Your task to perform on an android device: Since I need to decorate my bedroom , I wish to search for a tealight holder in the IKEA app.
Image 0: 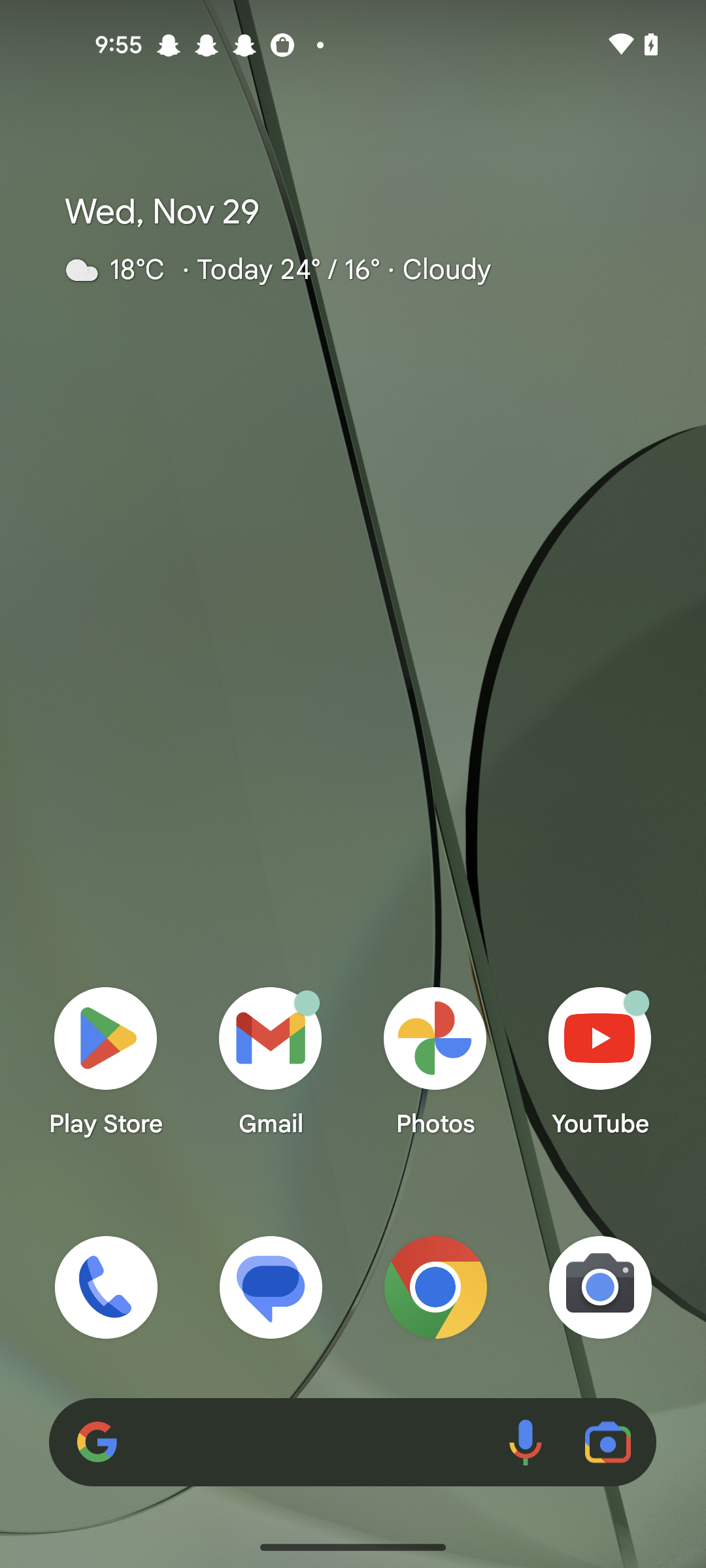
open the ikea app
Step 0: open app "IKEA"
Image 1: 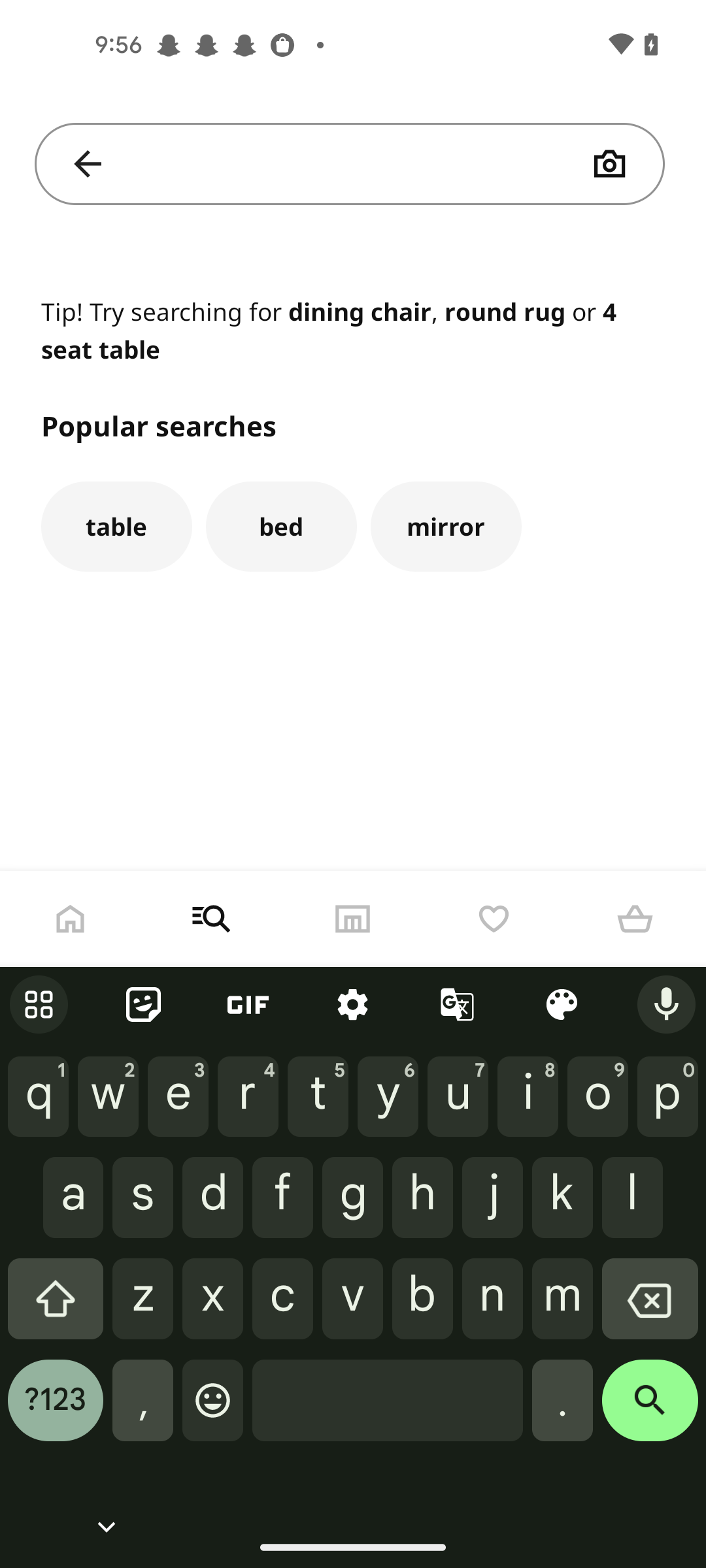
Click on the search bar
Step 1: click (352, 163)
Image 2: 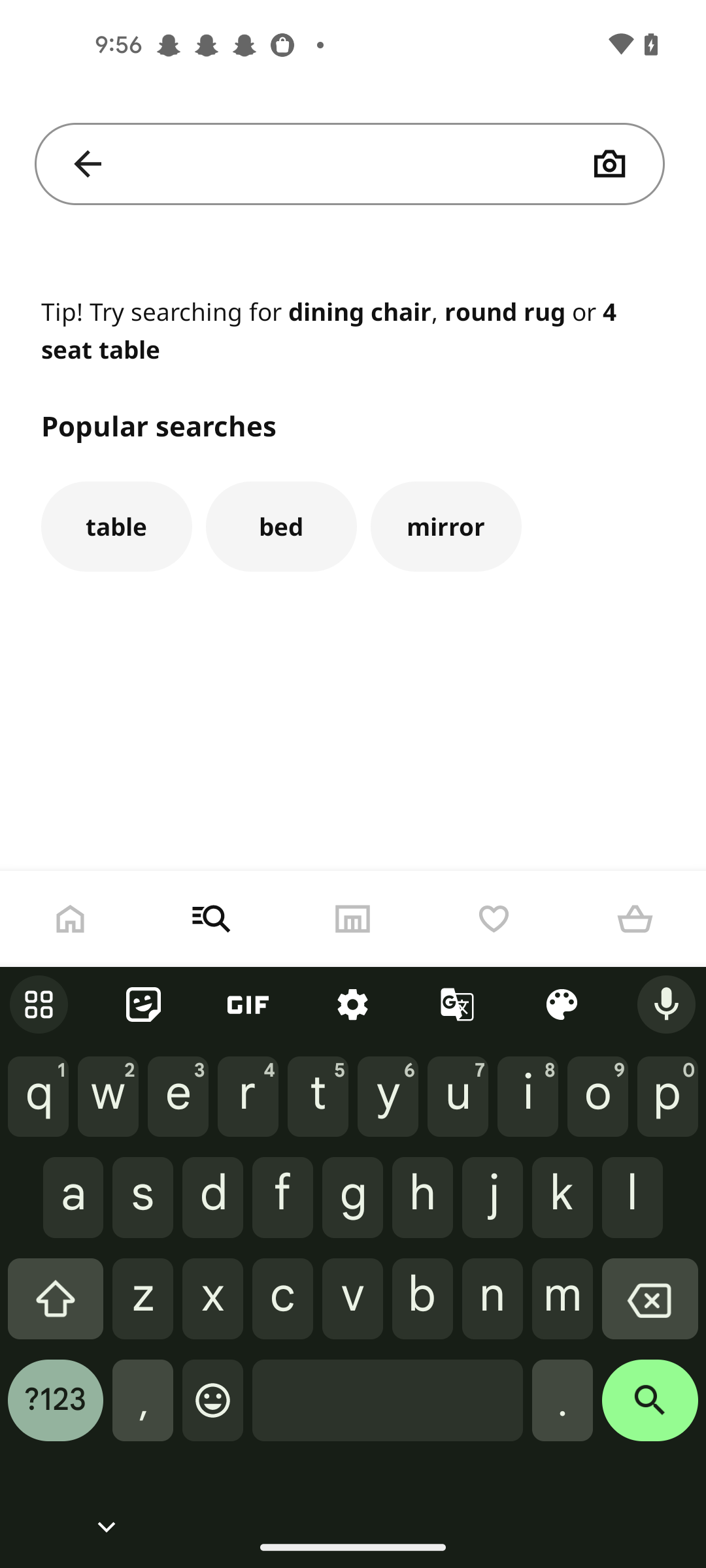
Enter a product as tealight holder
Step 2: type "tealight holder"
Image 3: 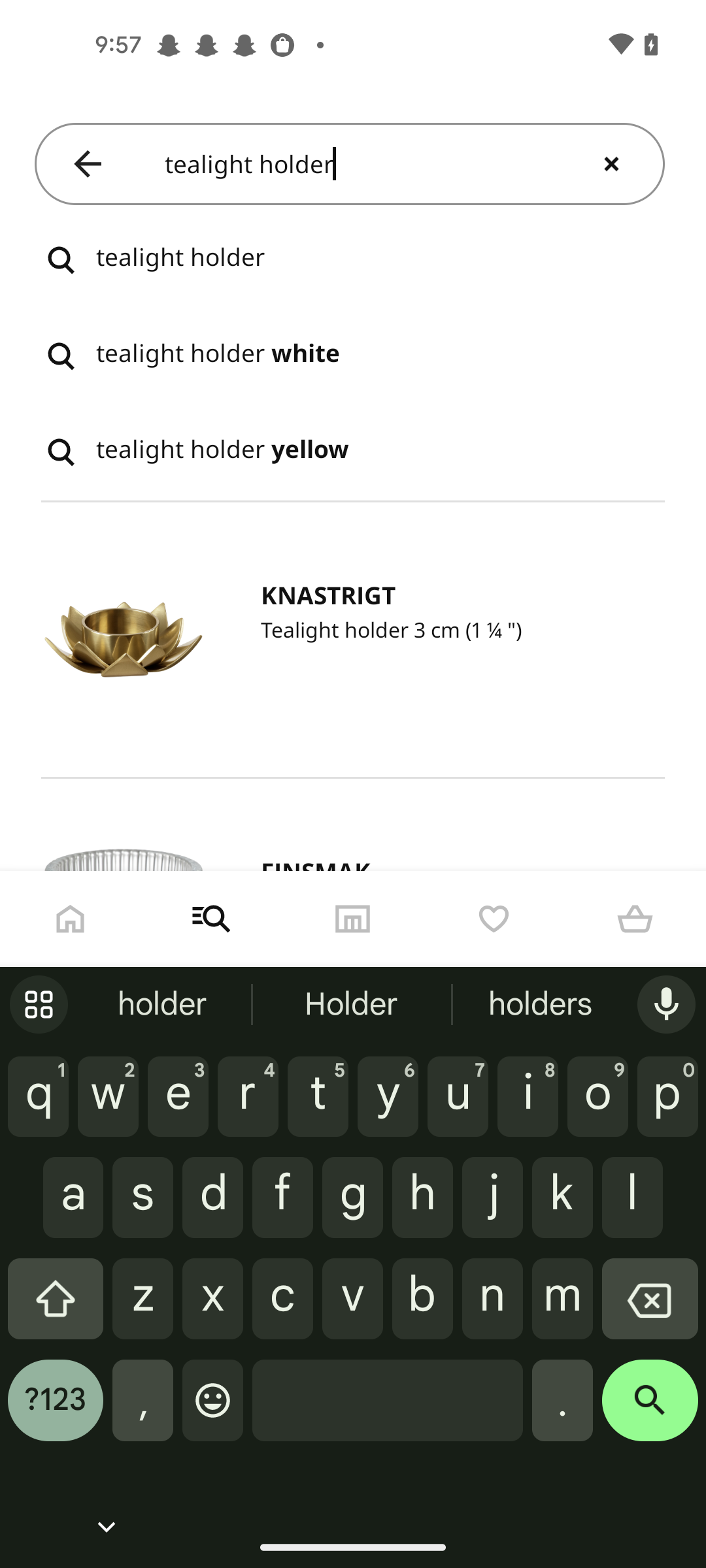
Click on the search icon at the bottom right corner of the screen 
Step 3: click (650, 1410)
Image 4: 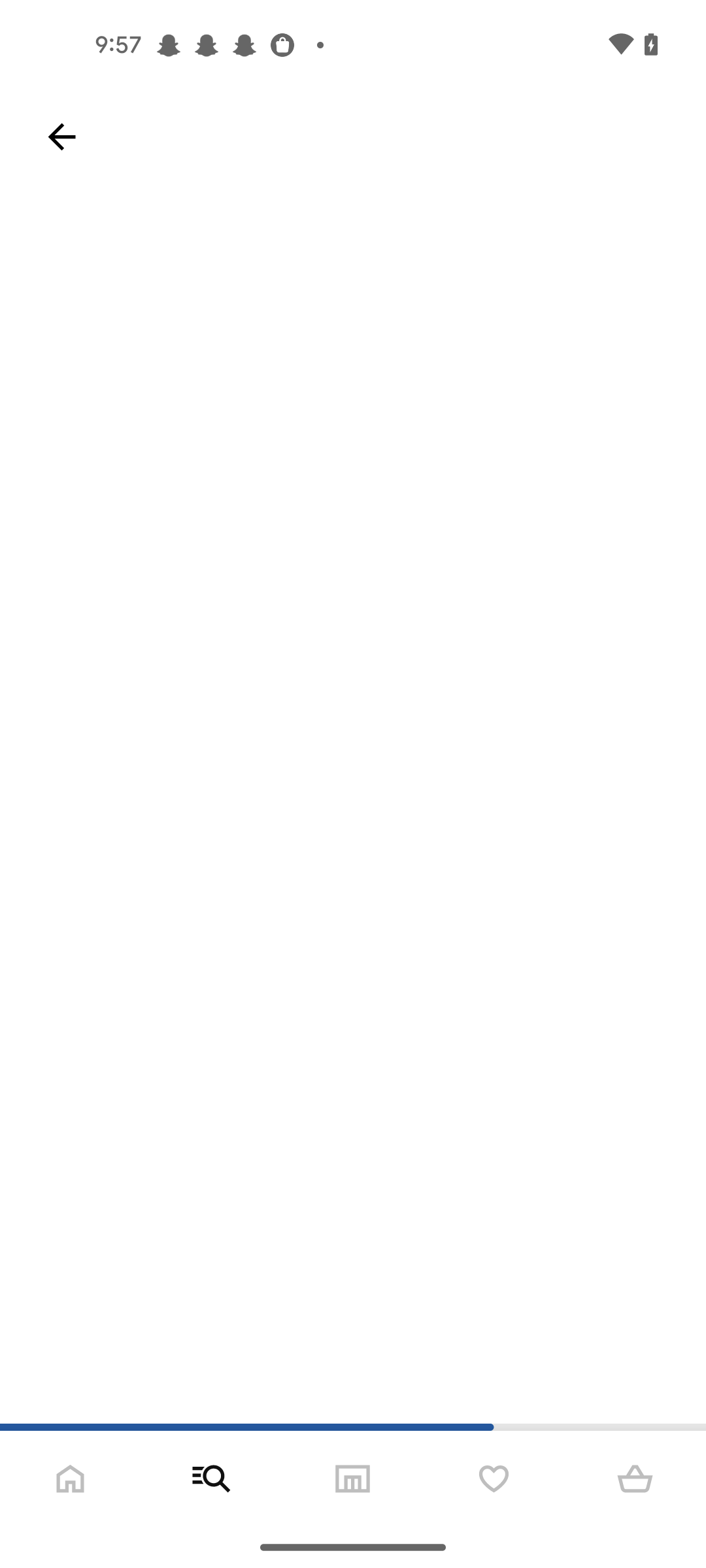
Click on the search icon at the bottom right corner of the screen 
Step 4: wait